Your task to perform on an android device: How can I share a voice message with my friend Natalie Larson to ask her how my new office is on the Skype app?
Image 0: 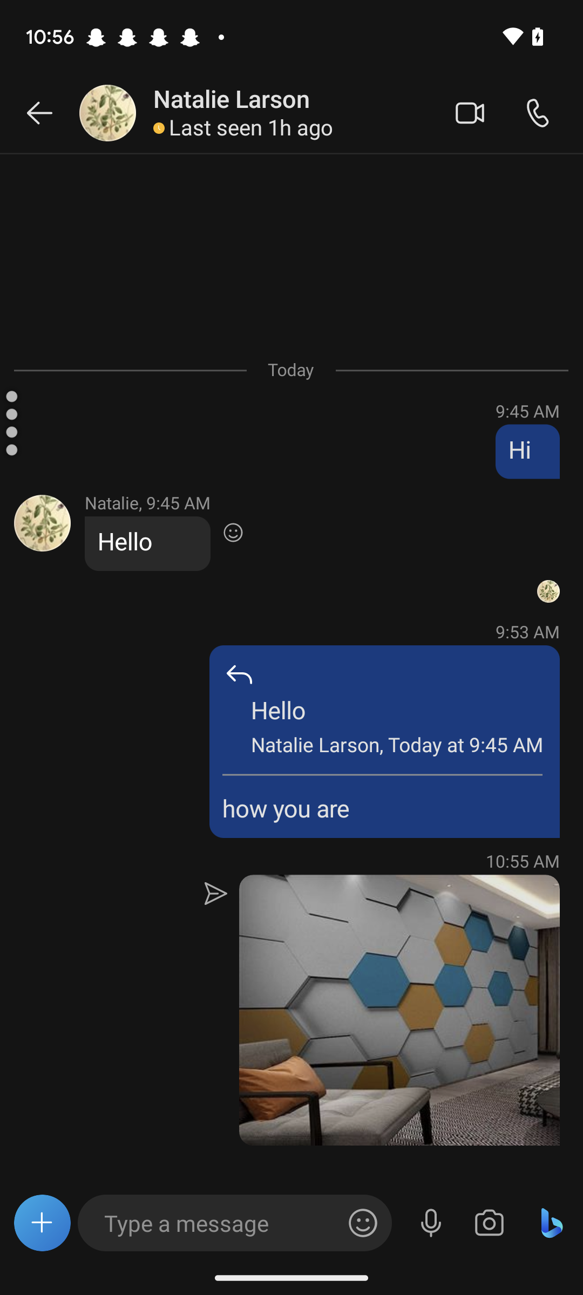
Click on the Microphone icon on the right side of the Chat box.
Step 0: click (427, 1223)
Image 1: 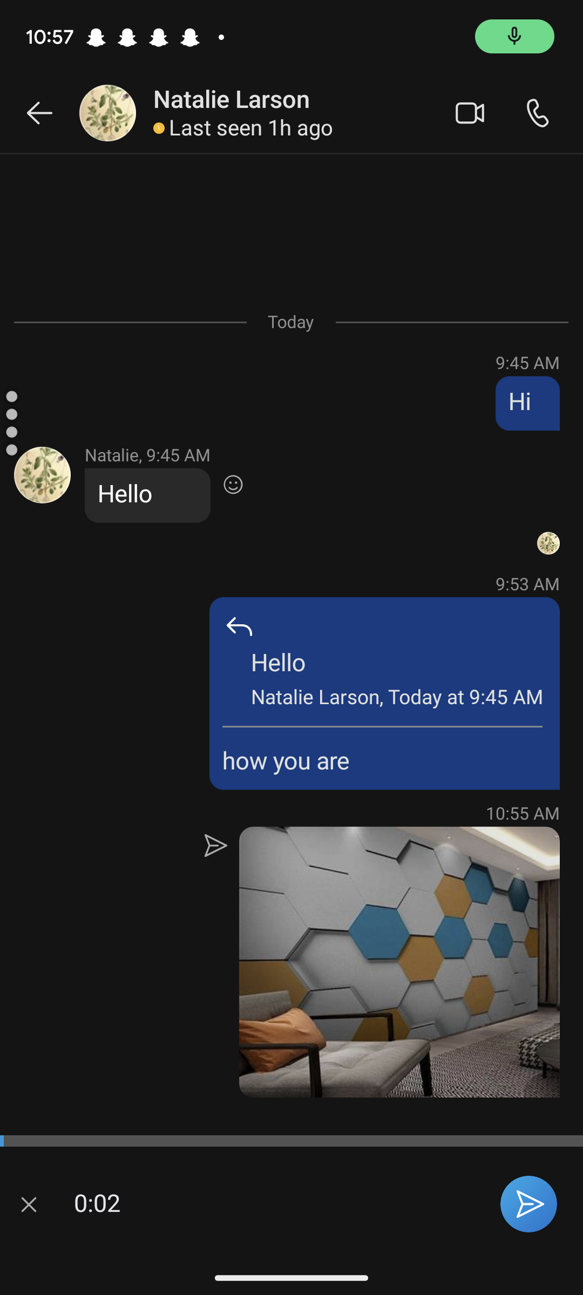
Click on the send icon at the bottom right corner of the screen.
Step 1: click (528, 1204)